Your task to perform on an android device: I am taking a short break from work. Please view my calendar to let me know if I having any gardening club events on September 27 in the calendar app.
Image 0: 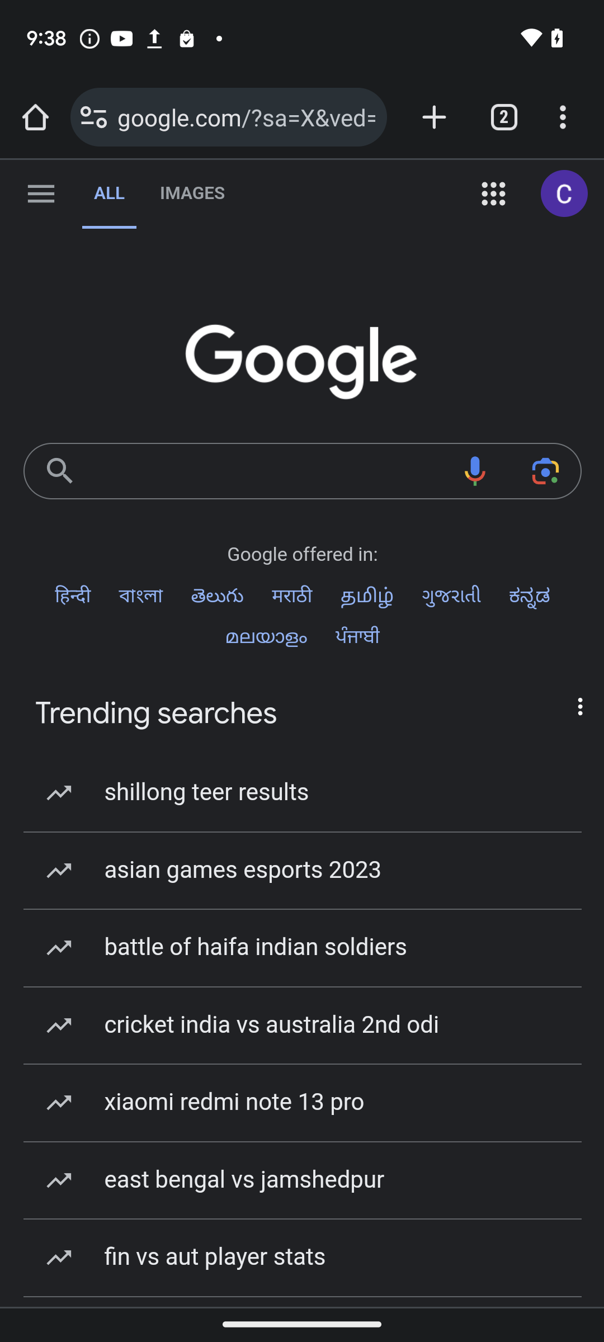
Open the Calendar app
Step 0: open app "Calendar"
Image 1: 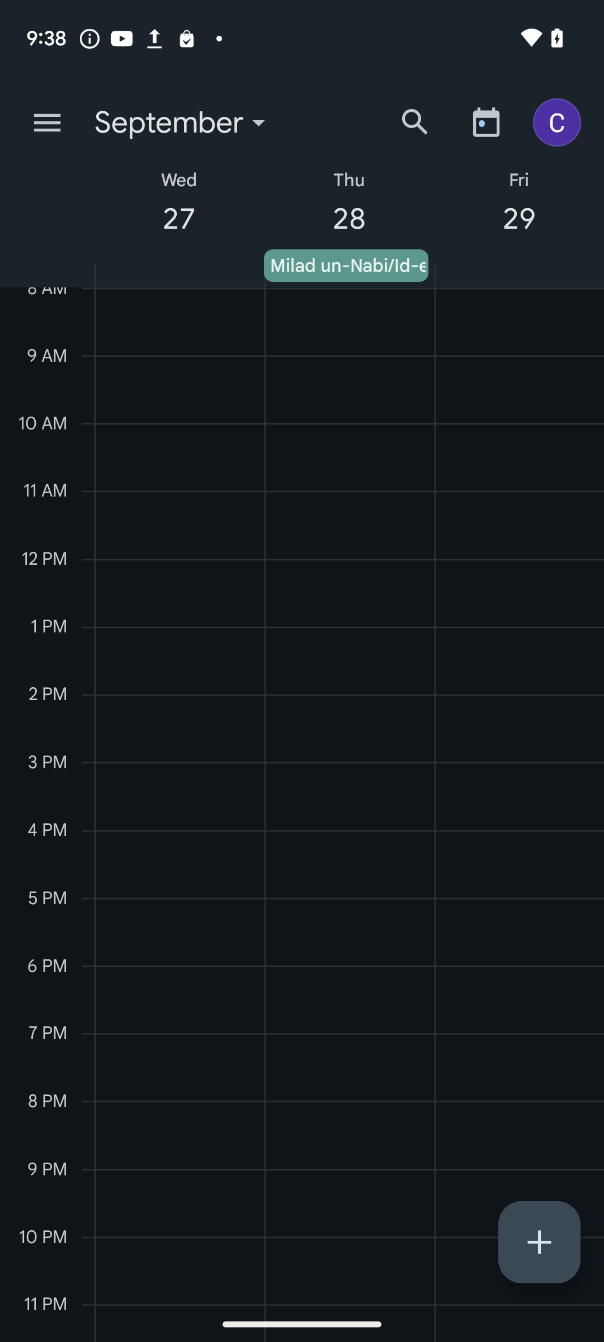
Click on the 27-date tab
Step 1: click (179, 210)